Your task to perform on an android device: Because I am so excited about the changes, I want to keep track of the currency exchange rates.
Image 0: 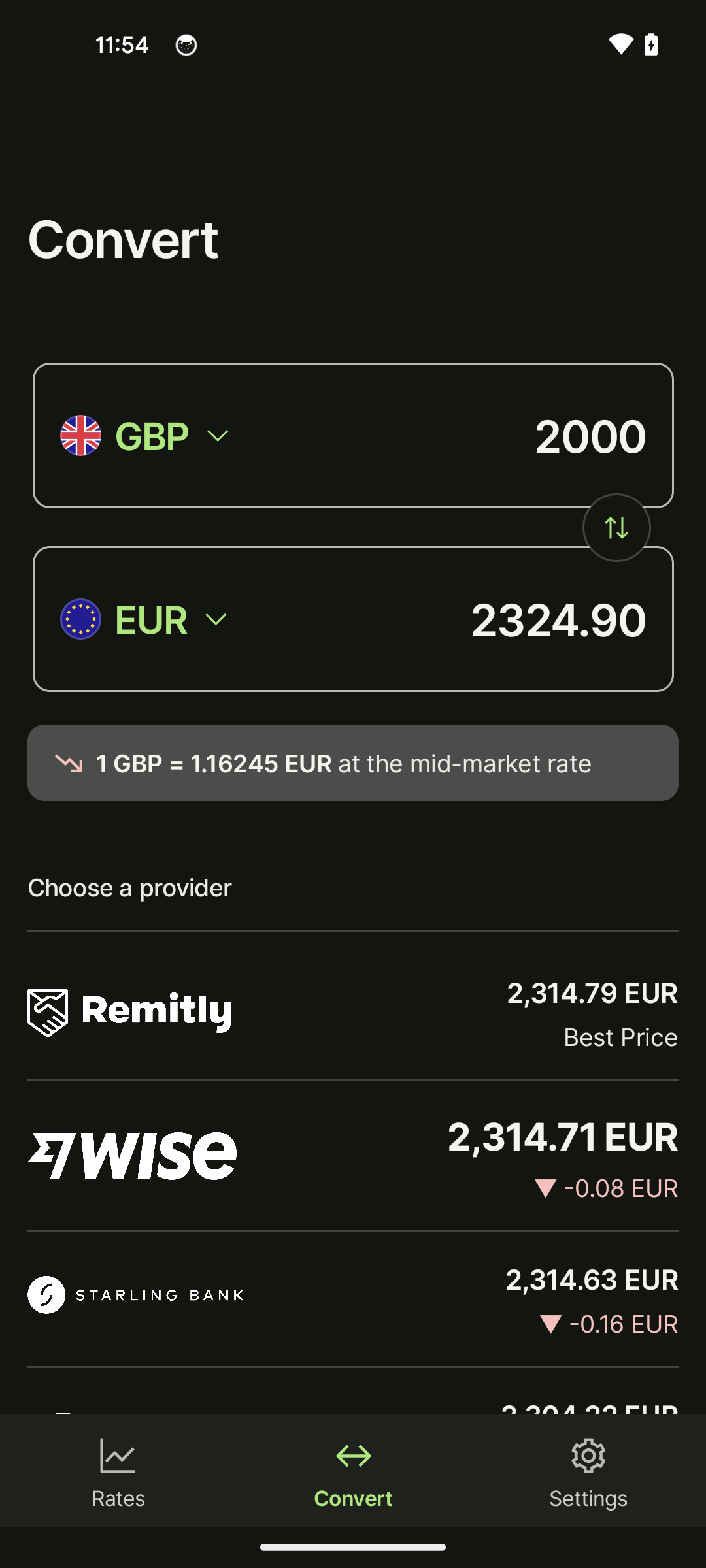
Tap on the graph icon
Step 0: click (353, 762)